Your task to perform on an android device: Search for one-way flights from Philadelphia to San Francisco via the Kiwi.com app, as I wish to see Alcatraz Island.
Image 0: 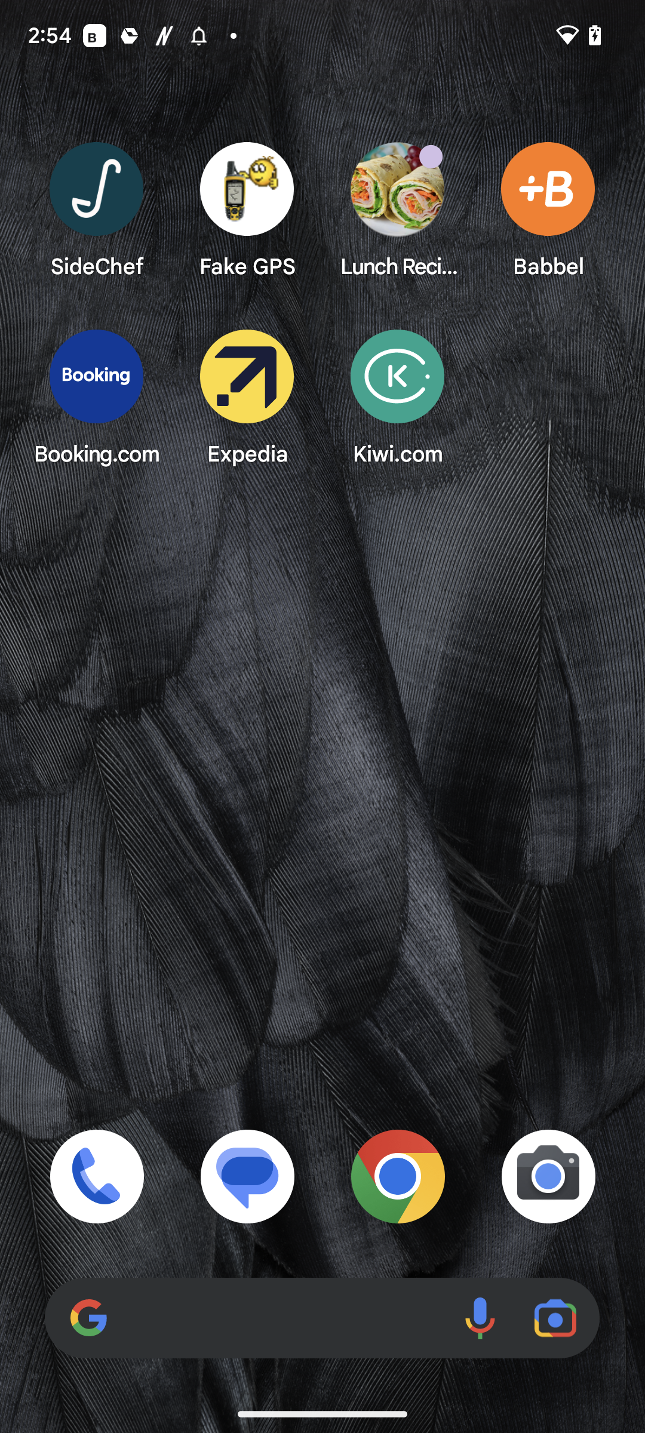
Open the kiwi.com app.
Step 0: open app "Kiwi.com"
Image 1: 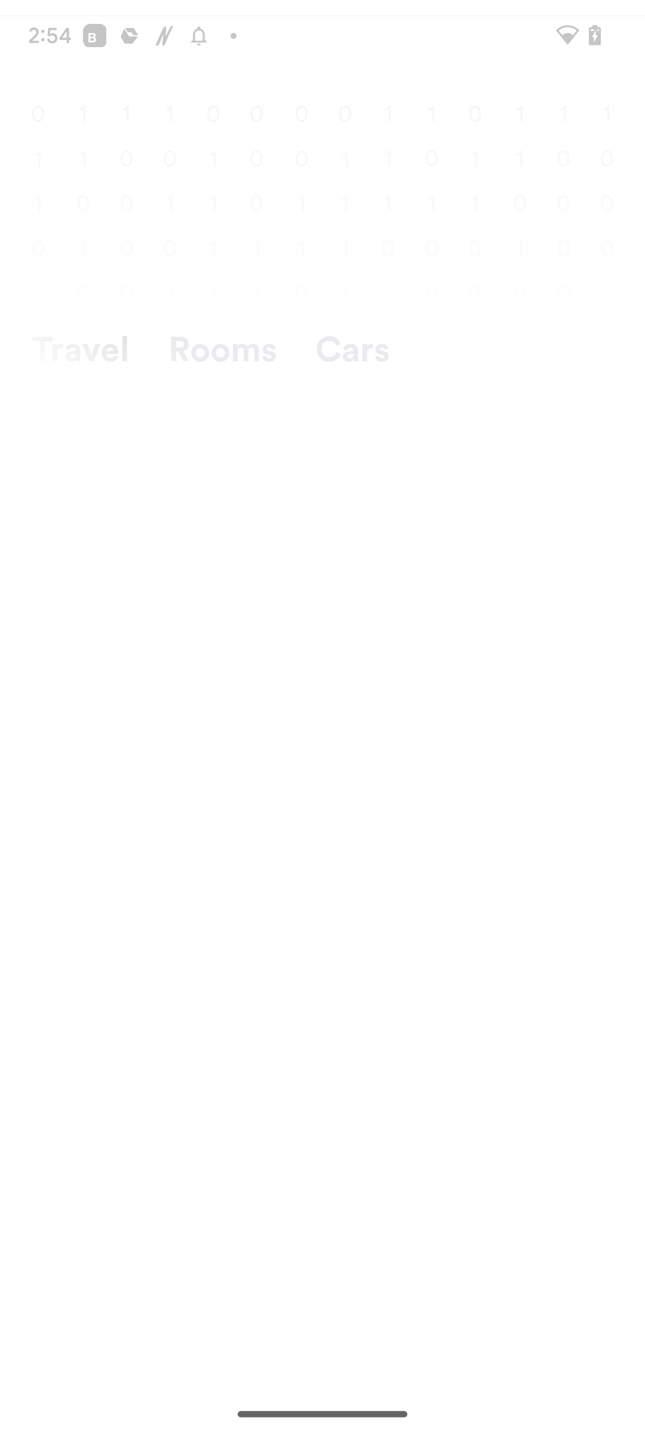
Open the kiwi.com app.
Step 1: wait
Image 2: 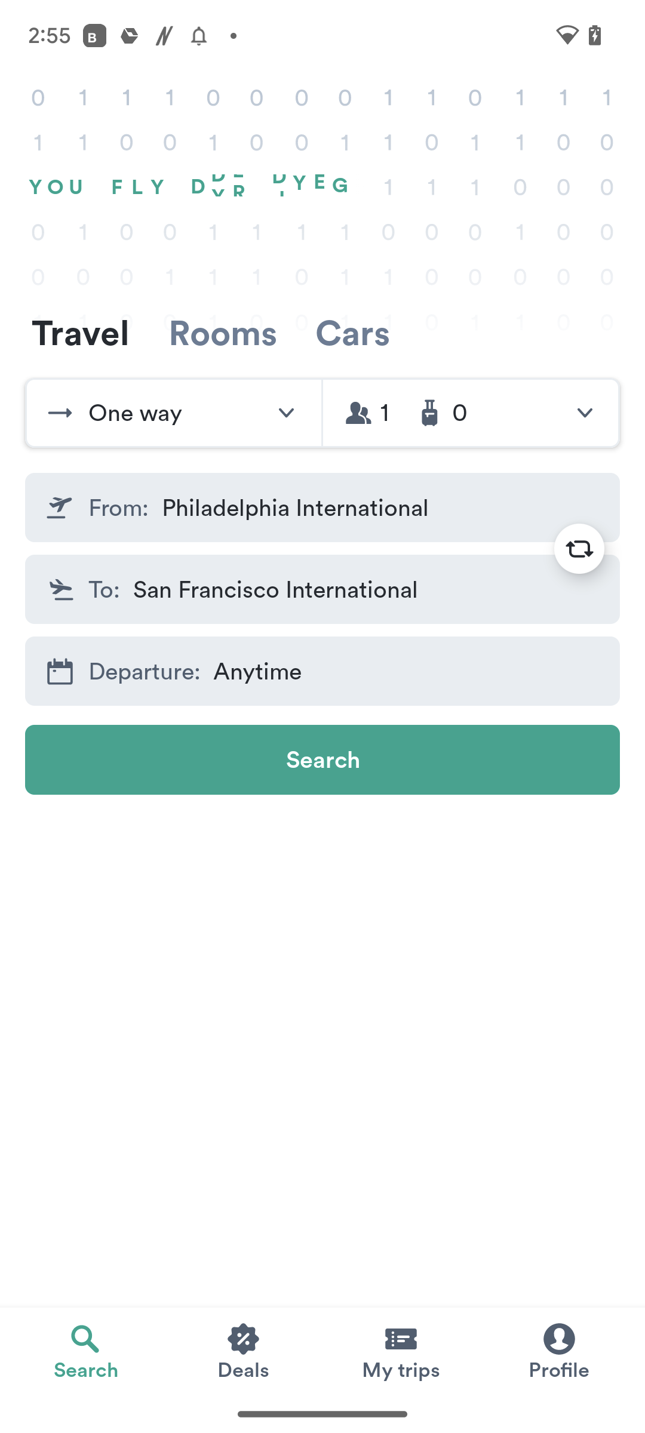
Click on the search button in the middle of the screen.
Step 2: click (322, 759)
Image 3: 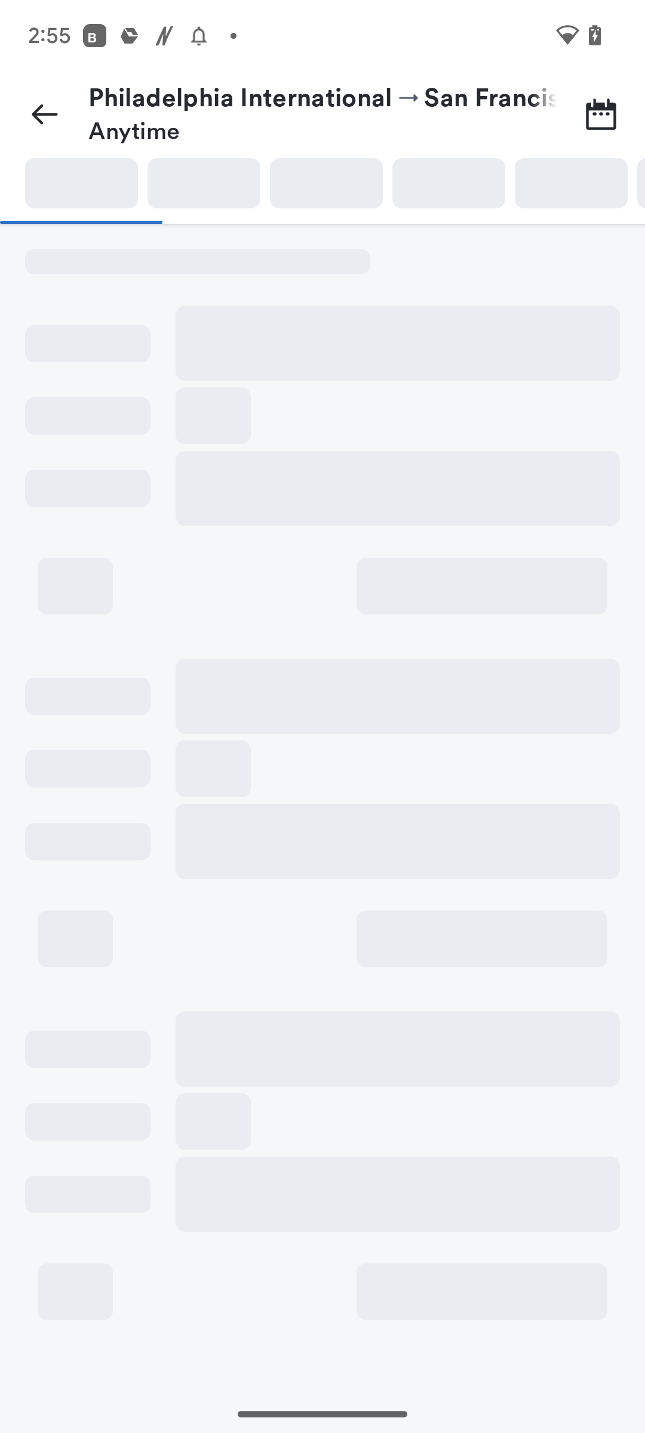
Click on the search button in the middle of the screen.
Step 3: wait